Your task to perform on an android device: On the KLM app, show me the round-trip flight details of a flight between Amsterdam Airport and Berlin Airport.
Image 0: 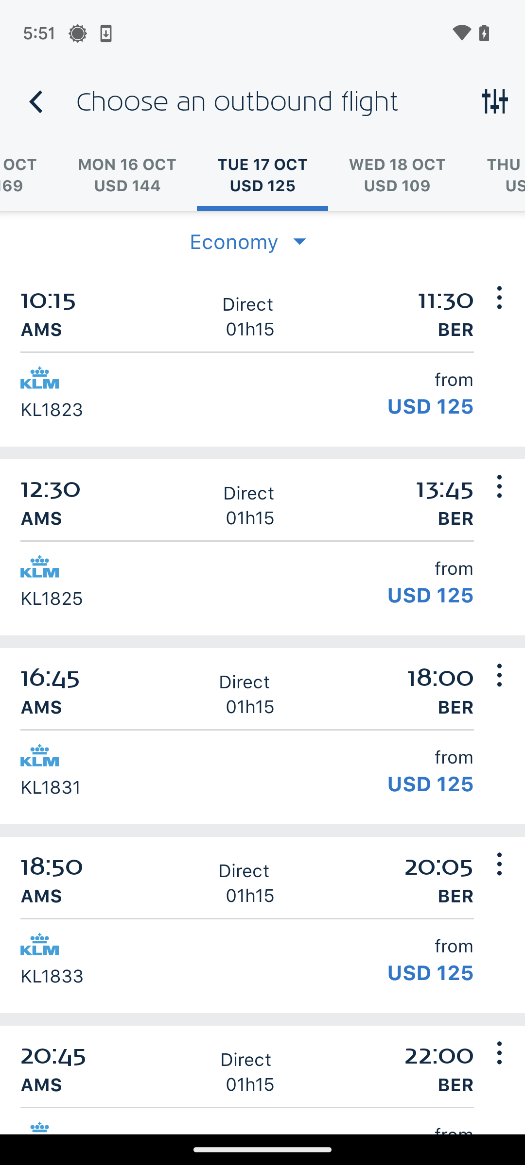
Click on the first flight on the screen.
Step 0: click (262, 364)
Image 1: 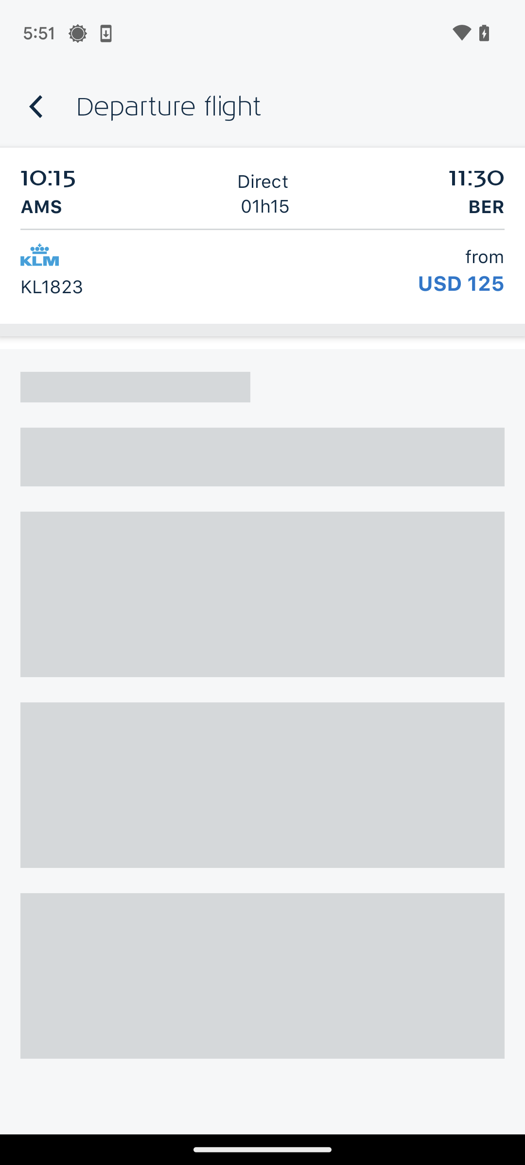
Click on the first flight on the screen.
Step 1: wait
Image 2: 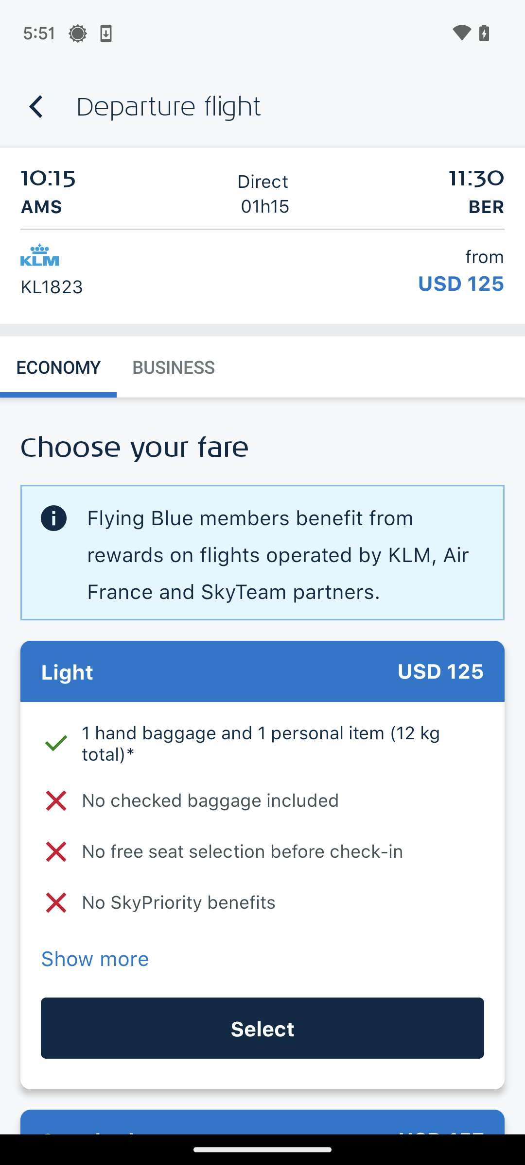
Scroll up to view.
Step 2: scroll down